Your task to perform on an android device: Search for wedding anniversary reminder
Image 0: 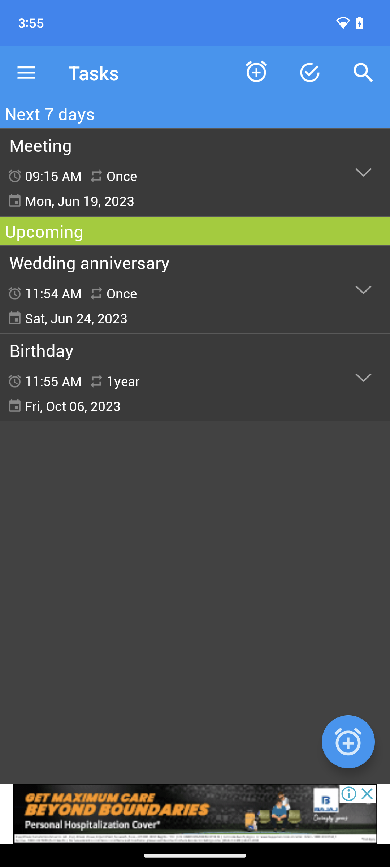
Click on the search icon at the top right corner of the screen
Step 0: click (363, 73)
Image 1: 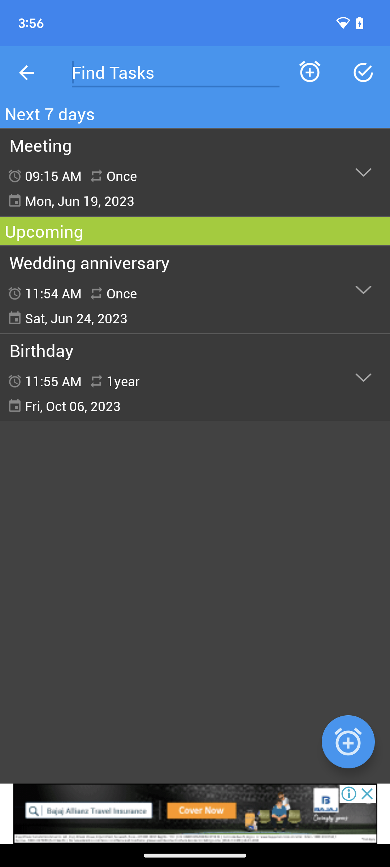
Click on the search bar
Step 1: click (175, 73)
Image 2: 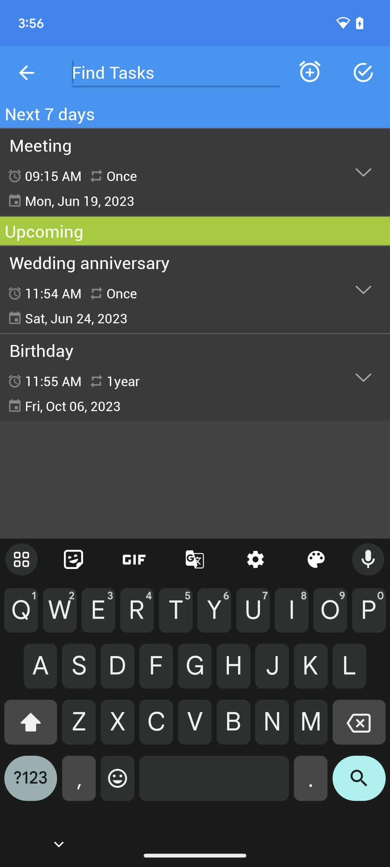
Search for wedding anniversary
Step 2: type "Wedding anniversary"